Your task to perform on an android device: Because I've decided to renovate my room, so search for wall tiles on MyWarehouse app
Image 1: 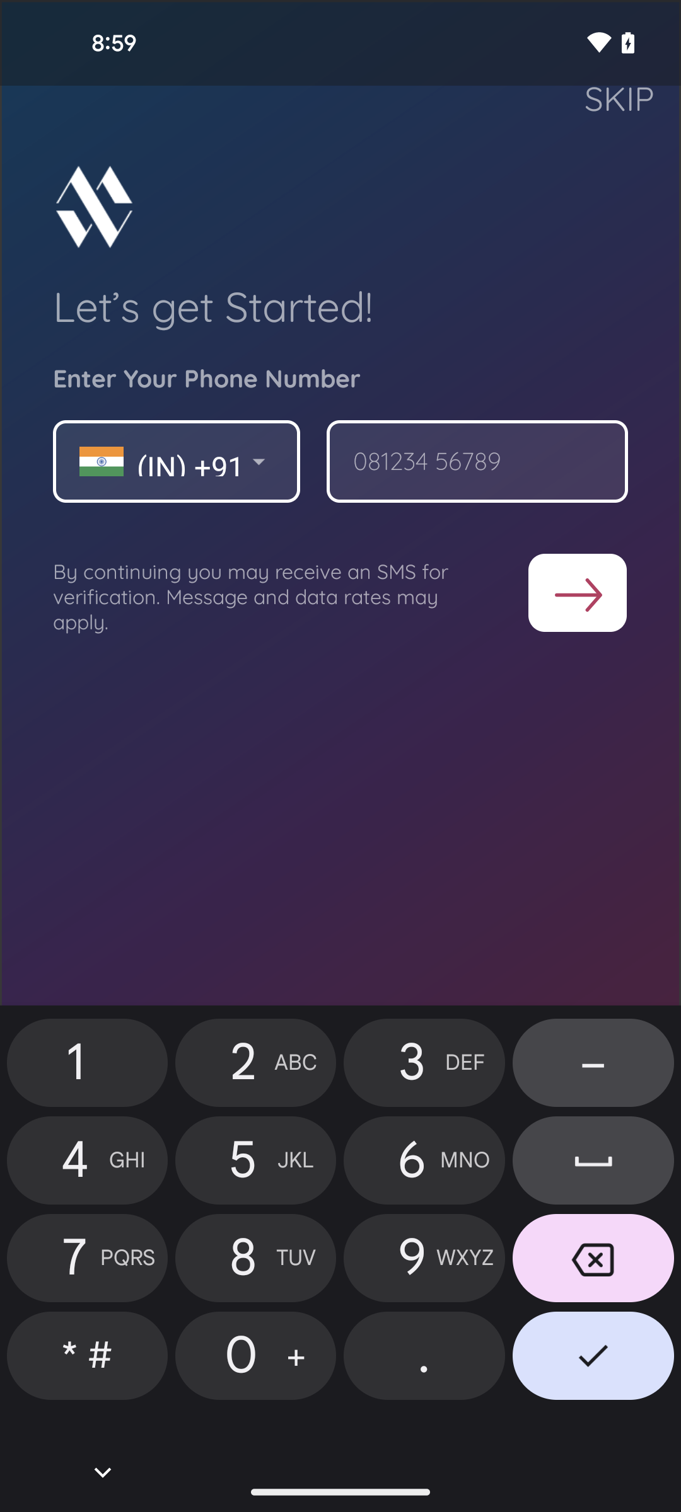
click on the Skip option
Step 1: click (619, 96)
Image 2: 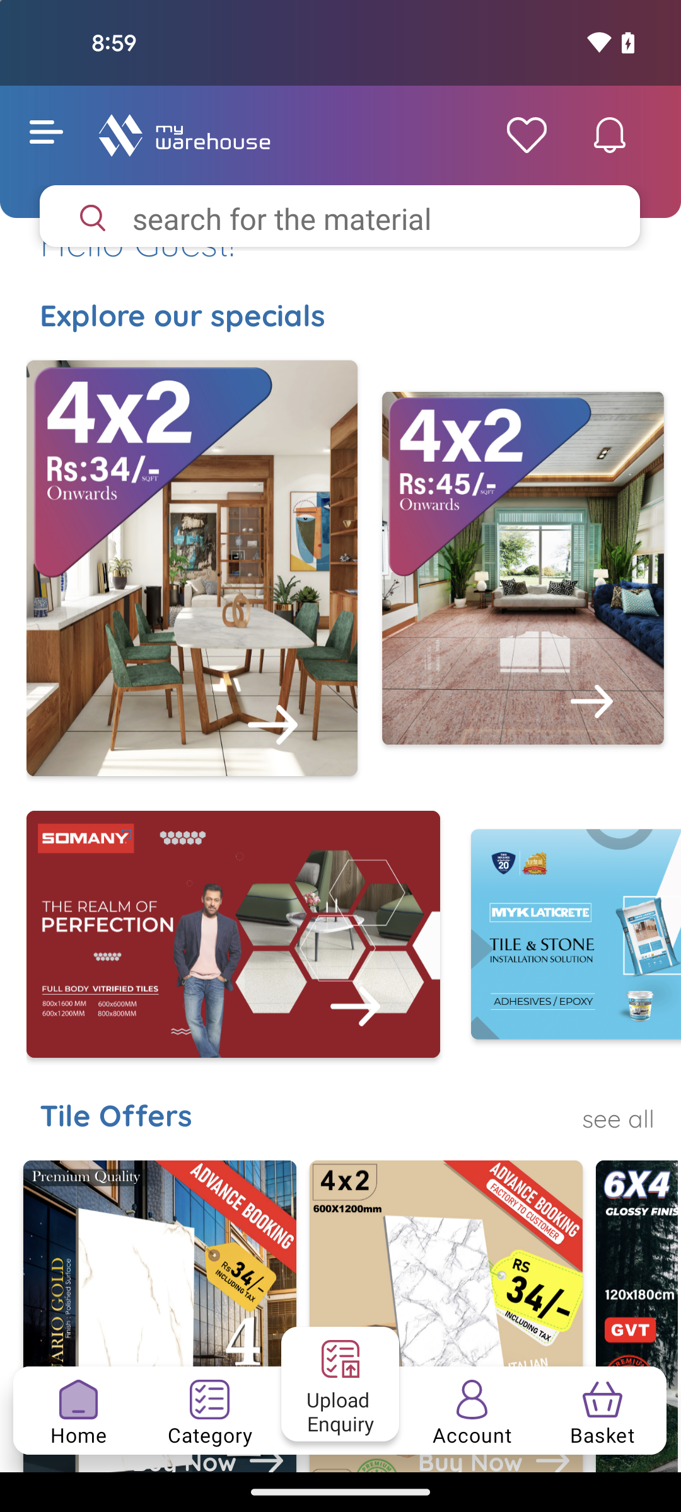
click on the search bar
Step 2: click (373, 218)
Image 3: 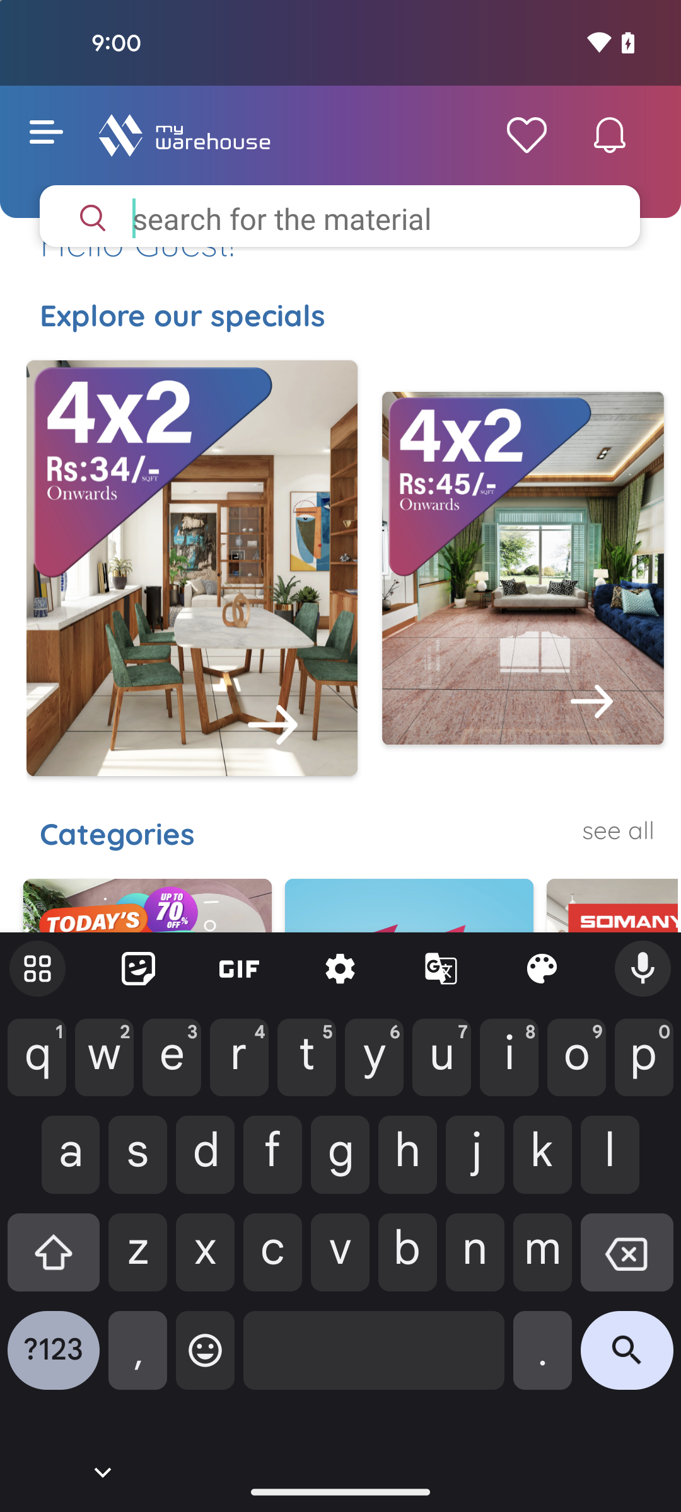
type wall tiles
Step 3: type "wall tiles"
Image 4: 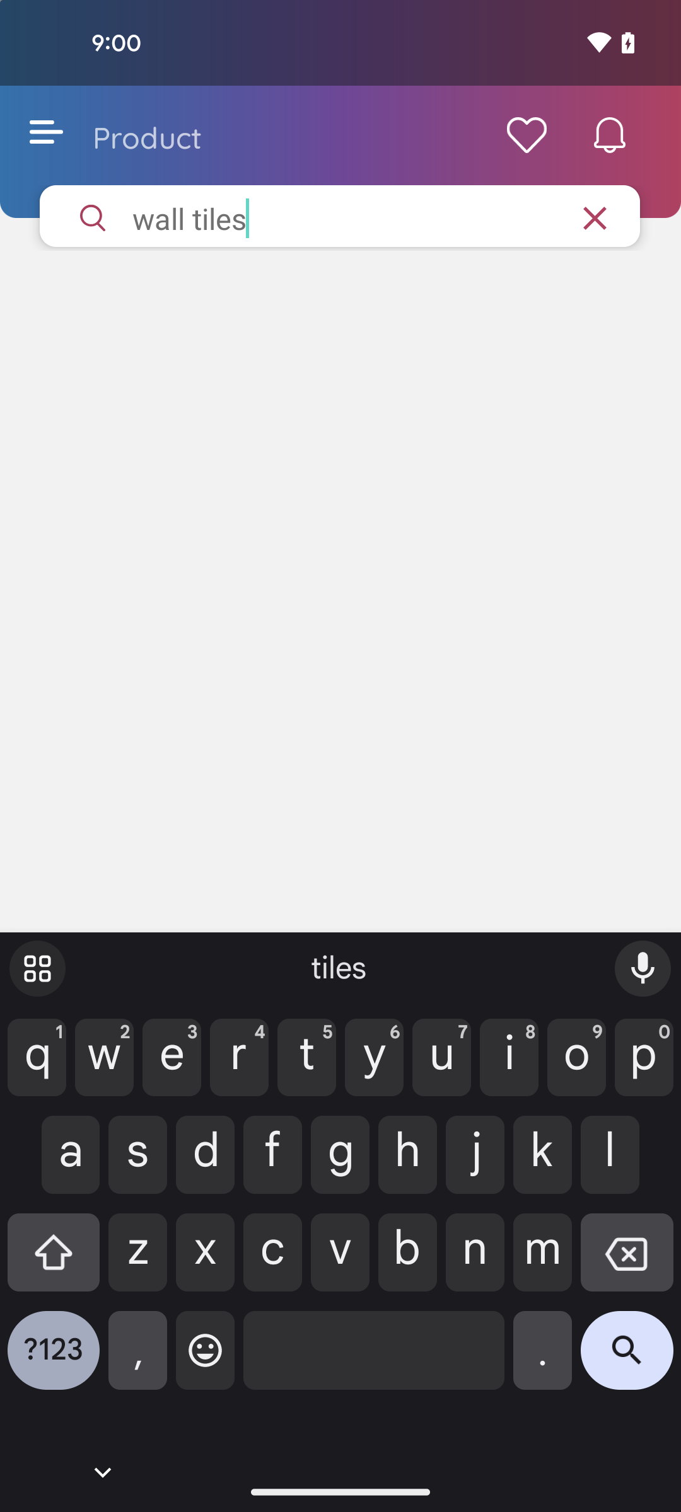
click on the search icon
Step 4: click (627, 1360)